Your task to perform on an android device: In the eBay app, I'd like to browse user reviews to see what they thought of the 2.4 GHz wireless optical mouse.
Image 0: 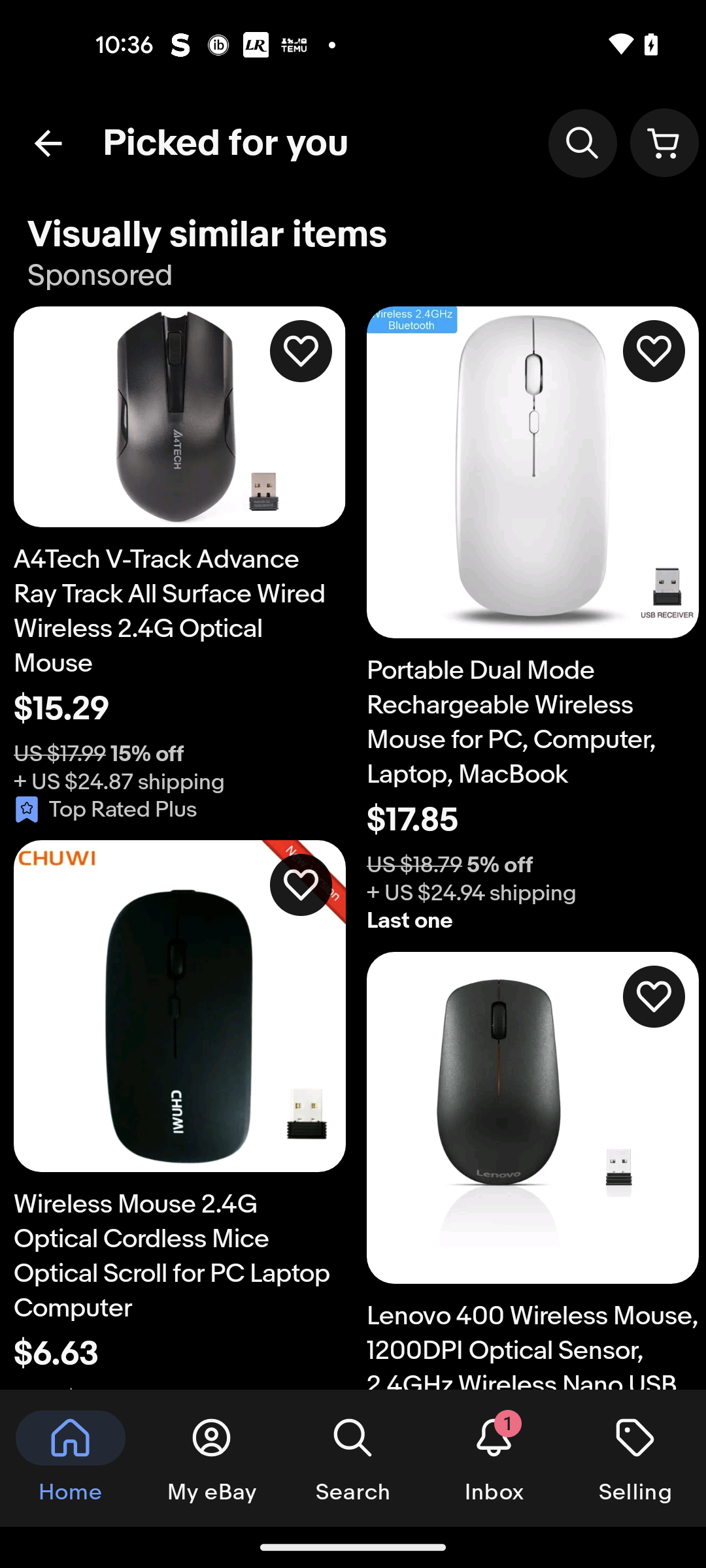
Go back to the previous screen
Step 0: press back button
Image 1: 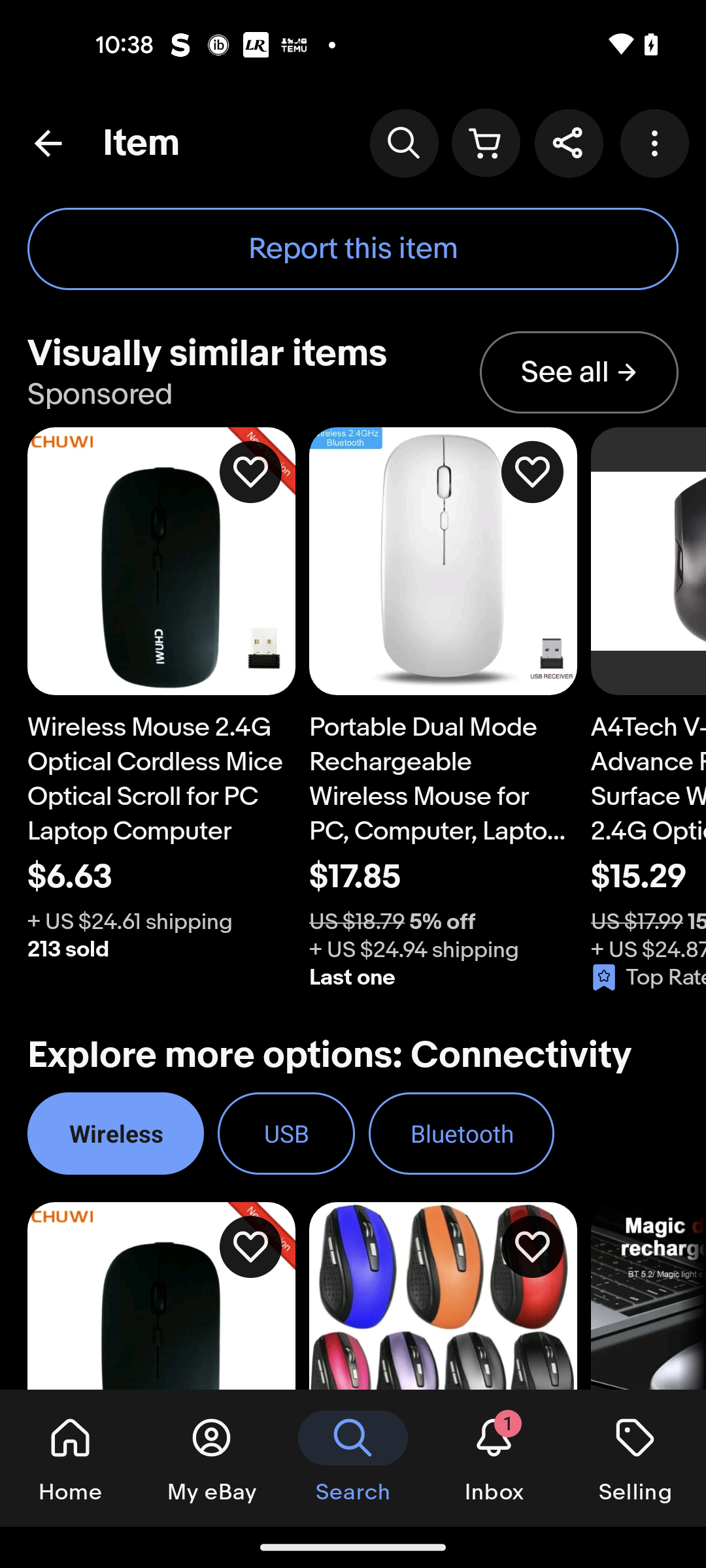
Swipe down to see all feedback reviews
Step 1: scroll right
Image 2: 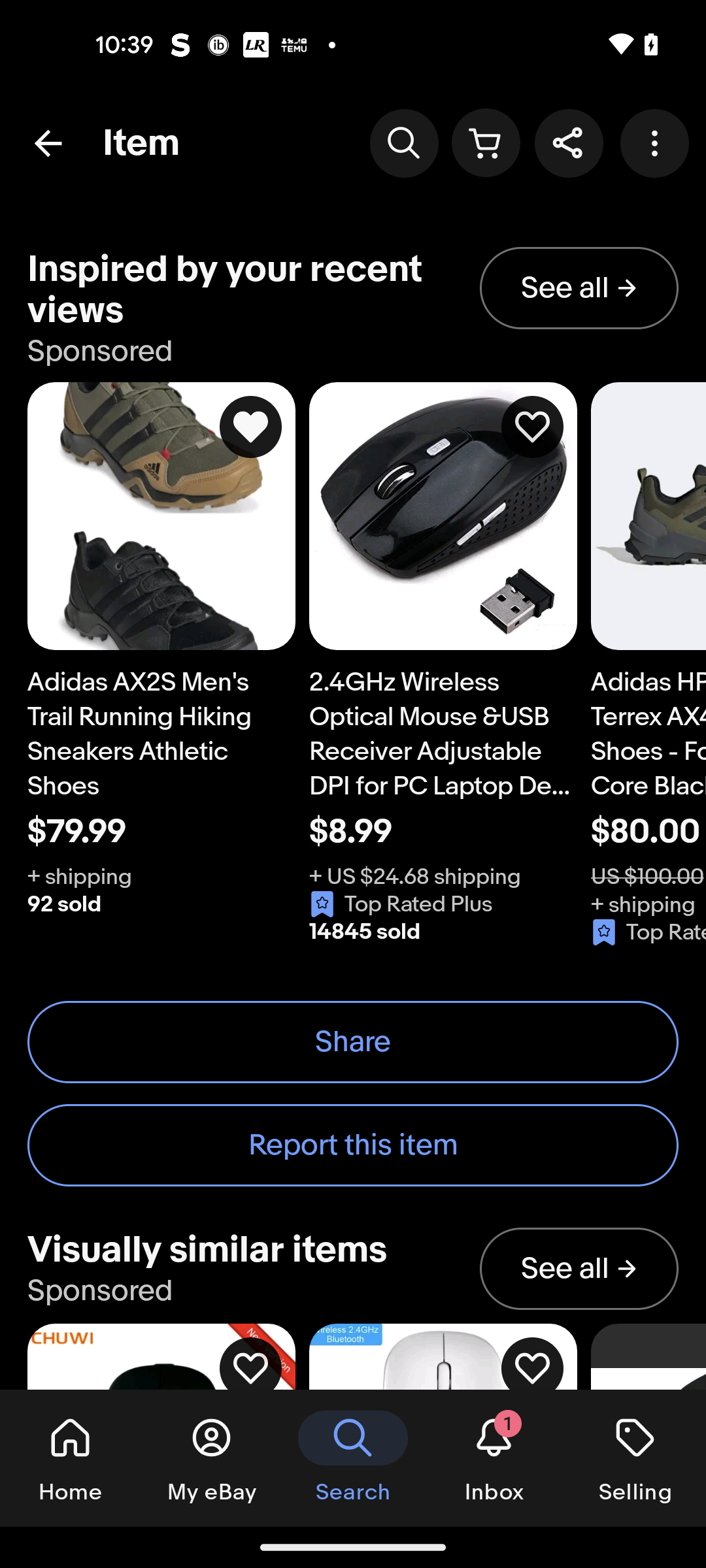
Swipe down to see all feedback reviews
Step 2: scroll right
Image 3: 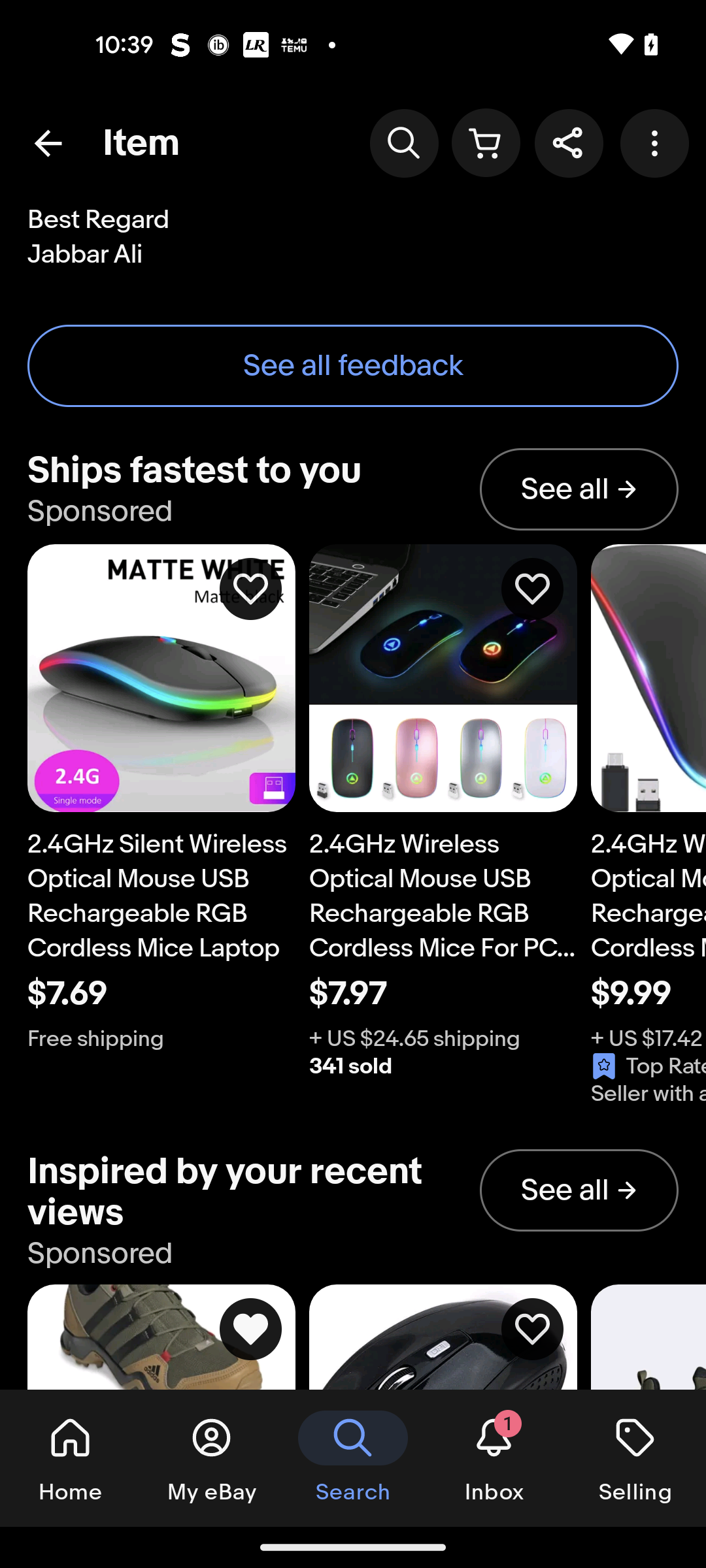
Click on See all feedback button
Step 3: click (353, 365)